Your task to perform on an android device: Show all of my chats on the Skype app.
Image 0: 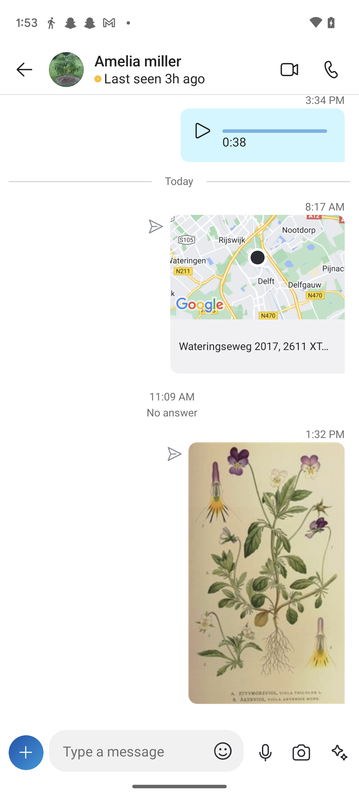
Go back to the home screen of the app.
Step 0: press back button